Your task to perform on an android device: I want to delete the Alarm at 7:30 AM
Image 0: 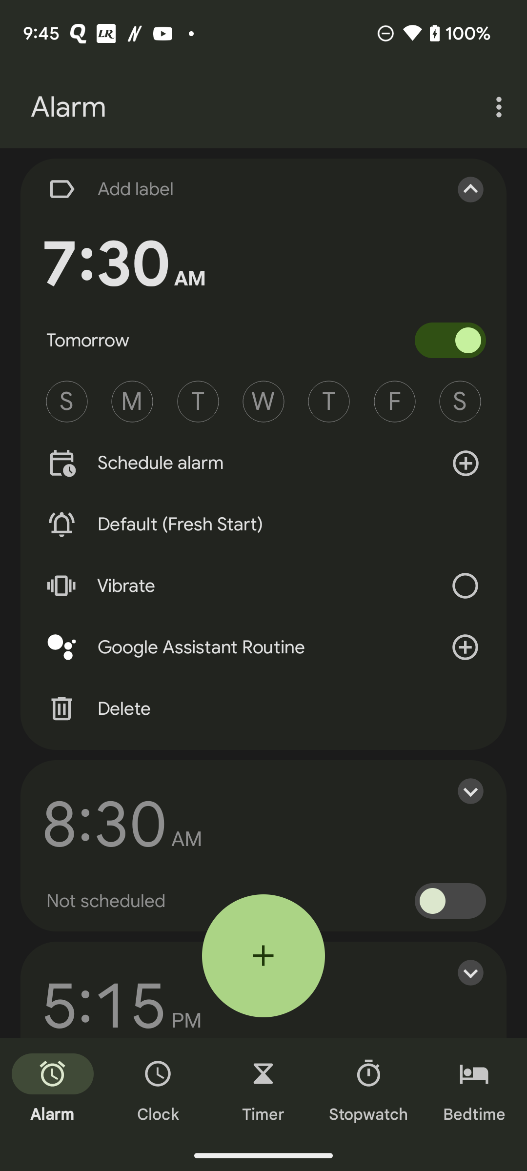
Click on the Delete icon in the section of 7:30 AM alarm 
Step 0: click (106, 708)